Your task to perform on an android device: I want to increase the brightness in the kindle app to increase the comfort with which I can read the text.
Image 0: 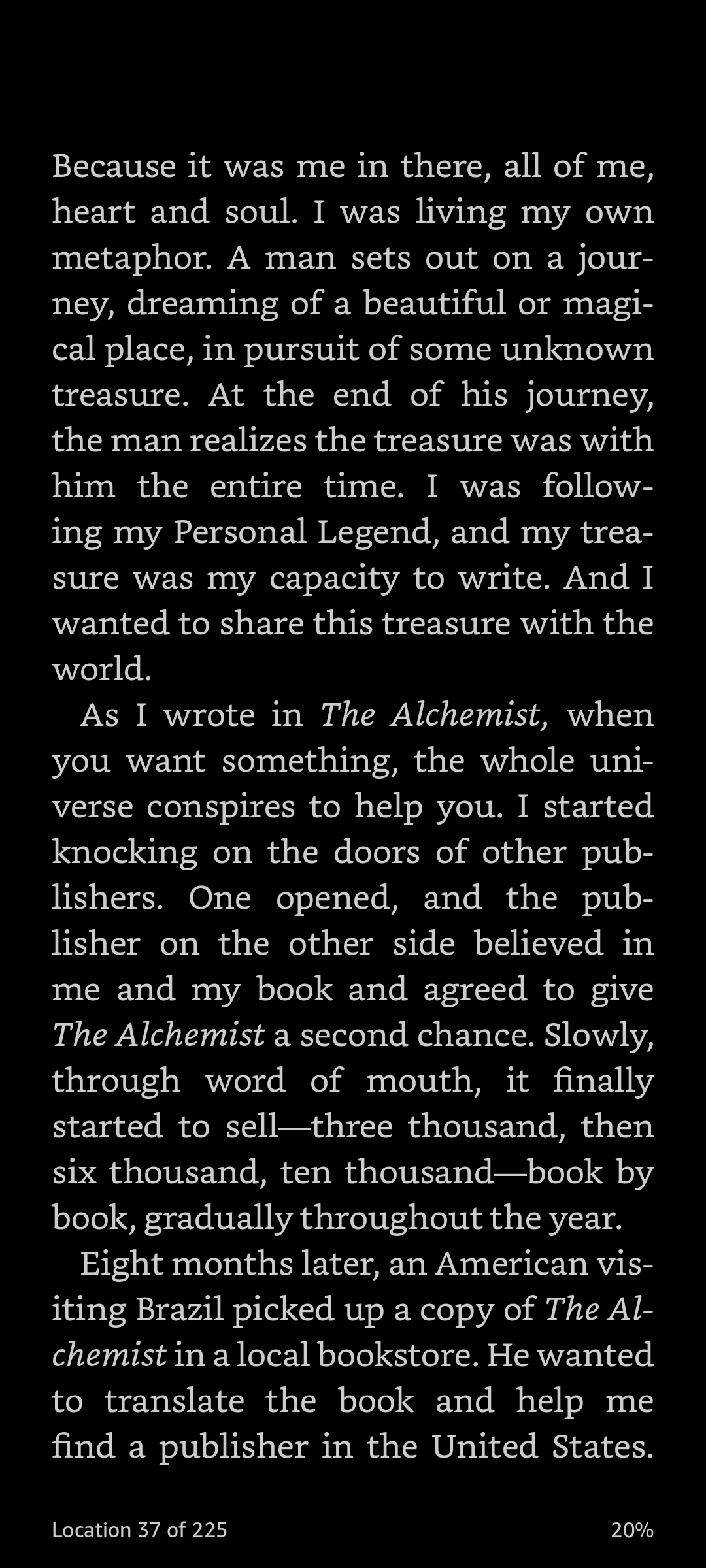
Click anywhere on the screen to get options.
Step 0: click (353, 784)
Image 1: 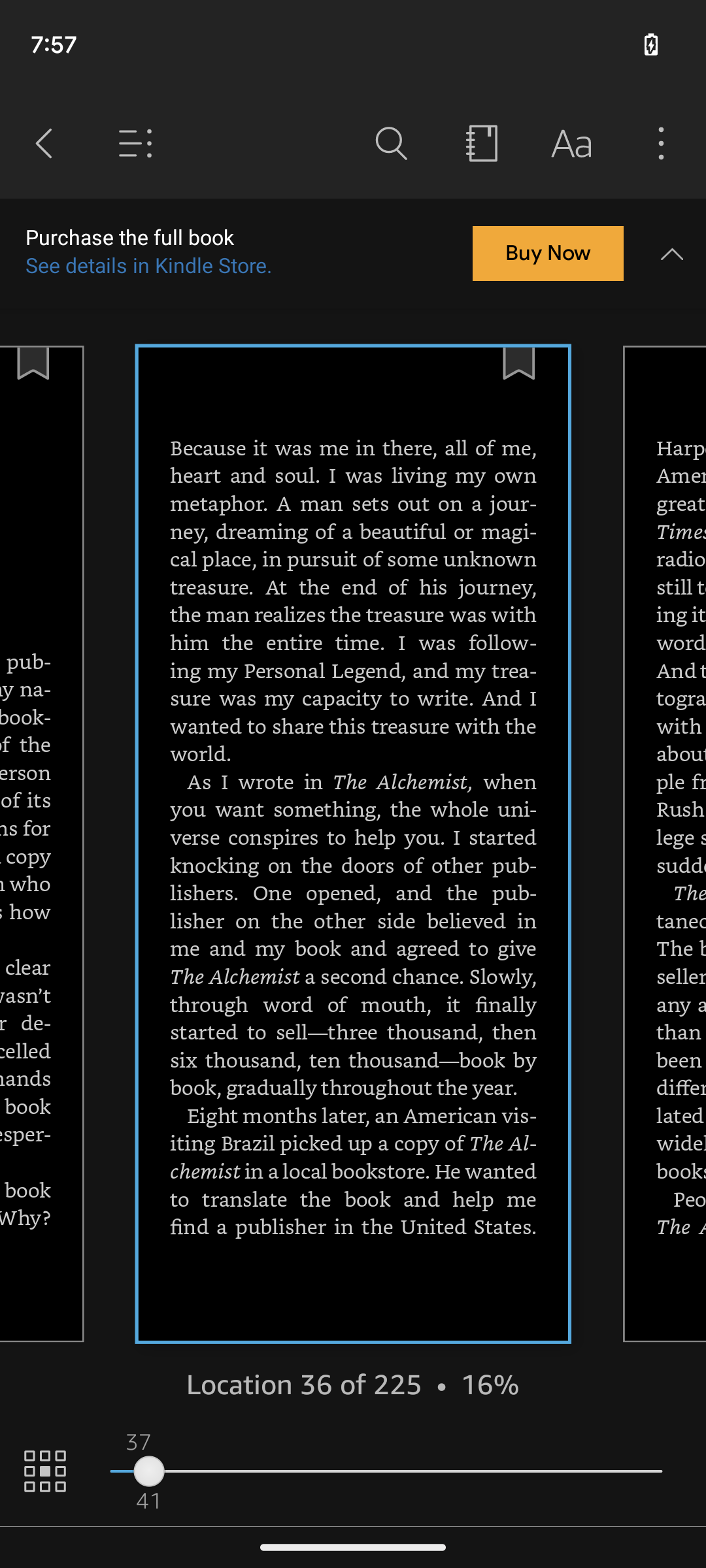
Click on the "Aa" icon on the top right side of the screen.
Step 1: click (571, 144)
Image 2: 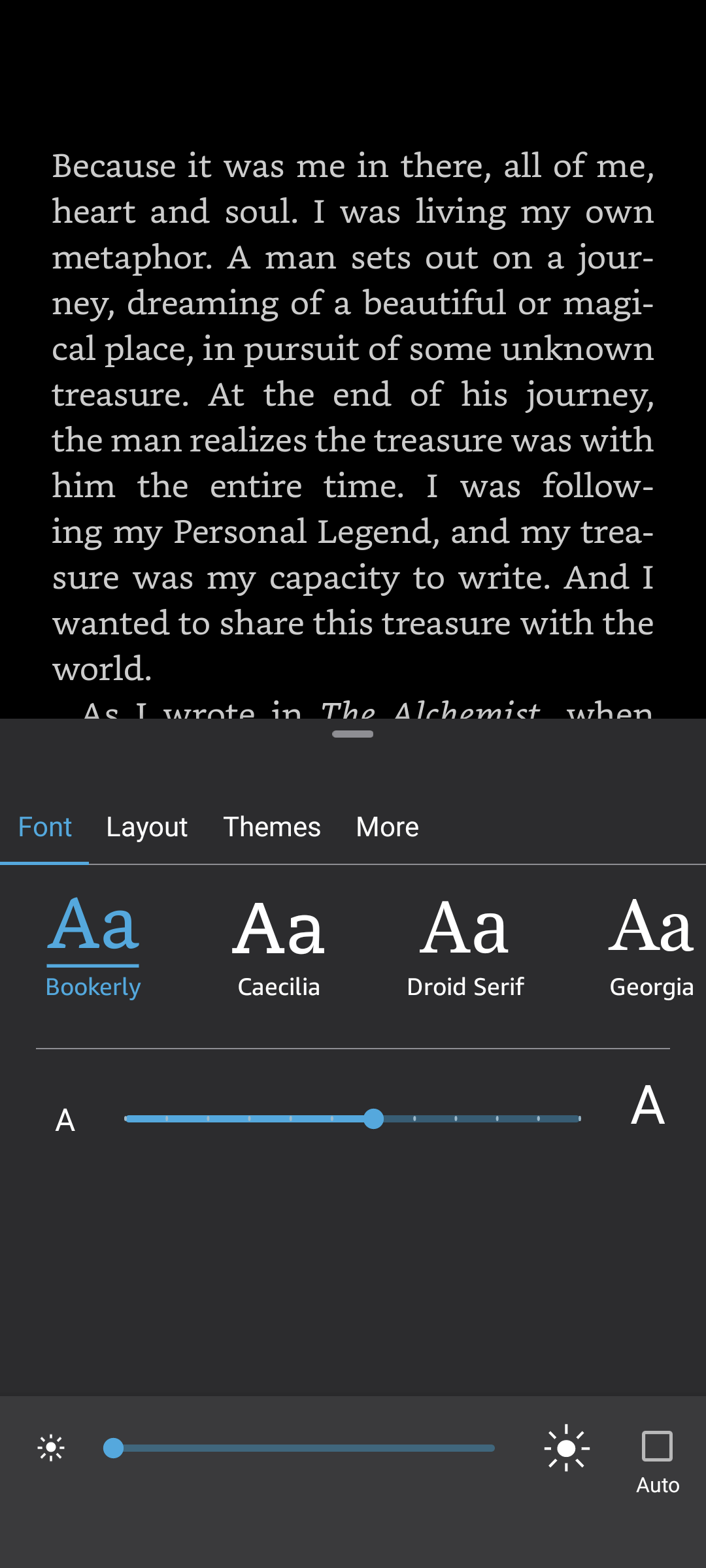
Slide the brightness bar present on the bottom of the screen to the right side.
Step 2: scroll left